Your task to perform on an android device: I want to do meditation for 10 minutes myself so I would like to put a timer for meditation on the Idanim app.
Image 0: 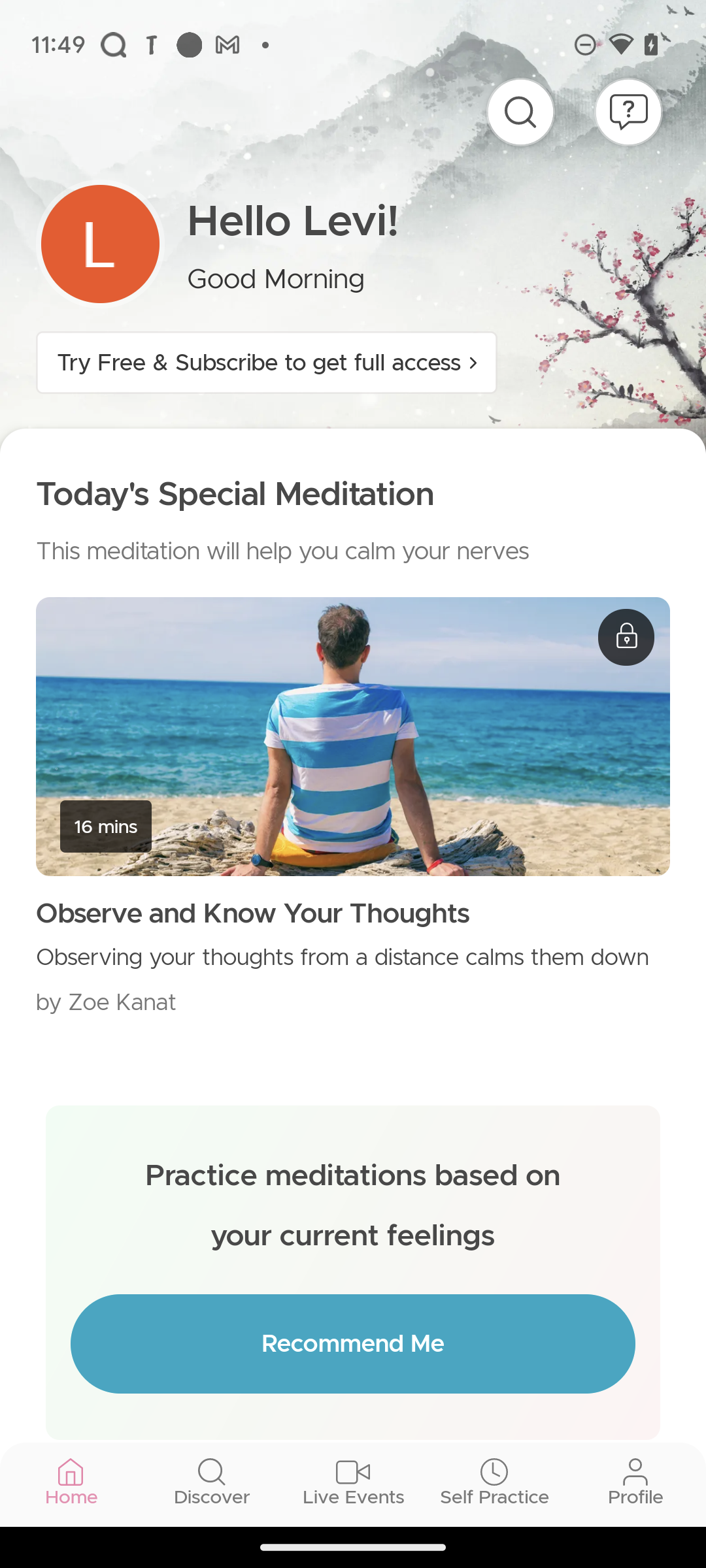
Click on the Self practice option.
Step 0: click (494, 1472)
Image 1: 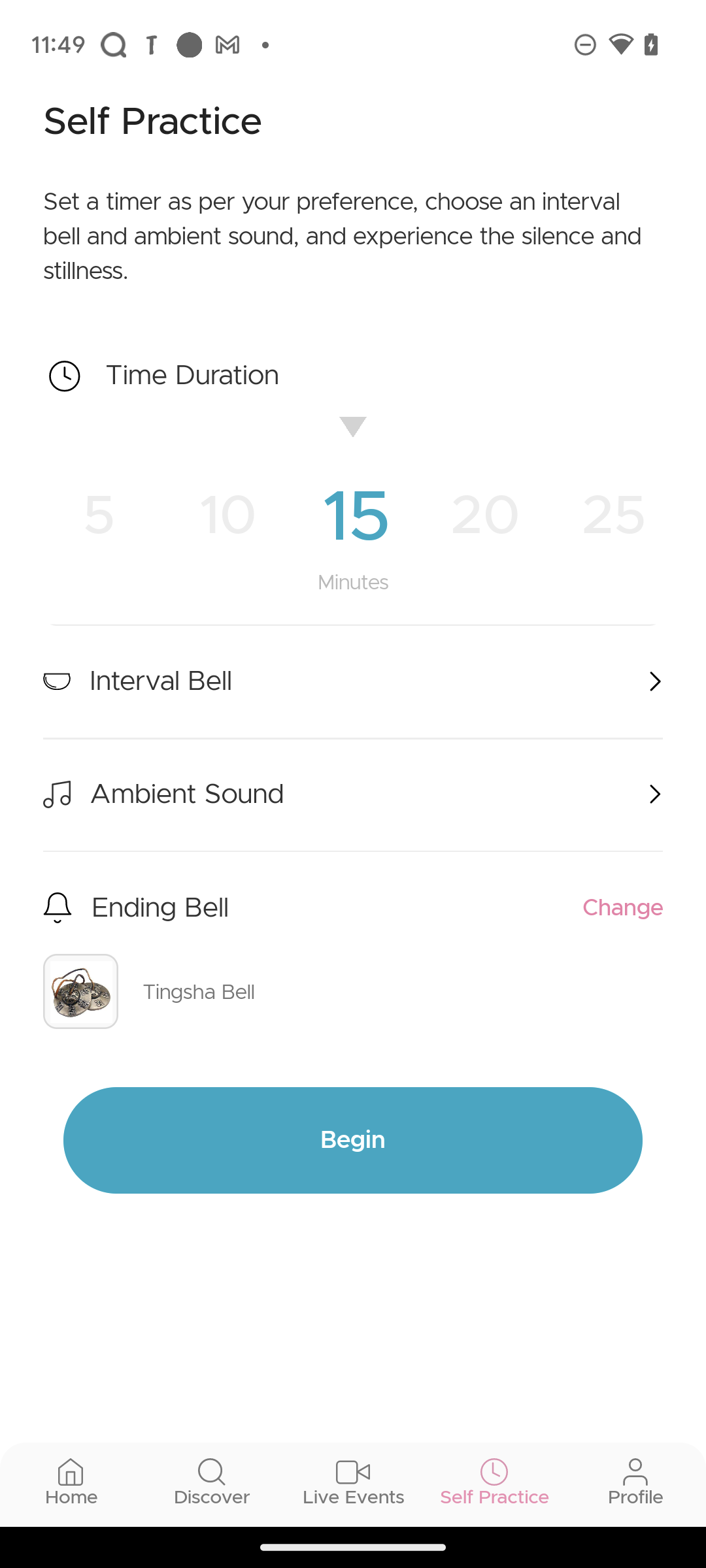
Swipe right on the timer option to bring it to 10.
Step 1: scroll left
Image 2: 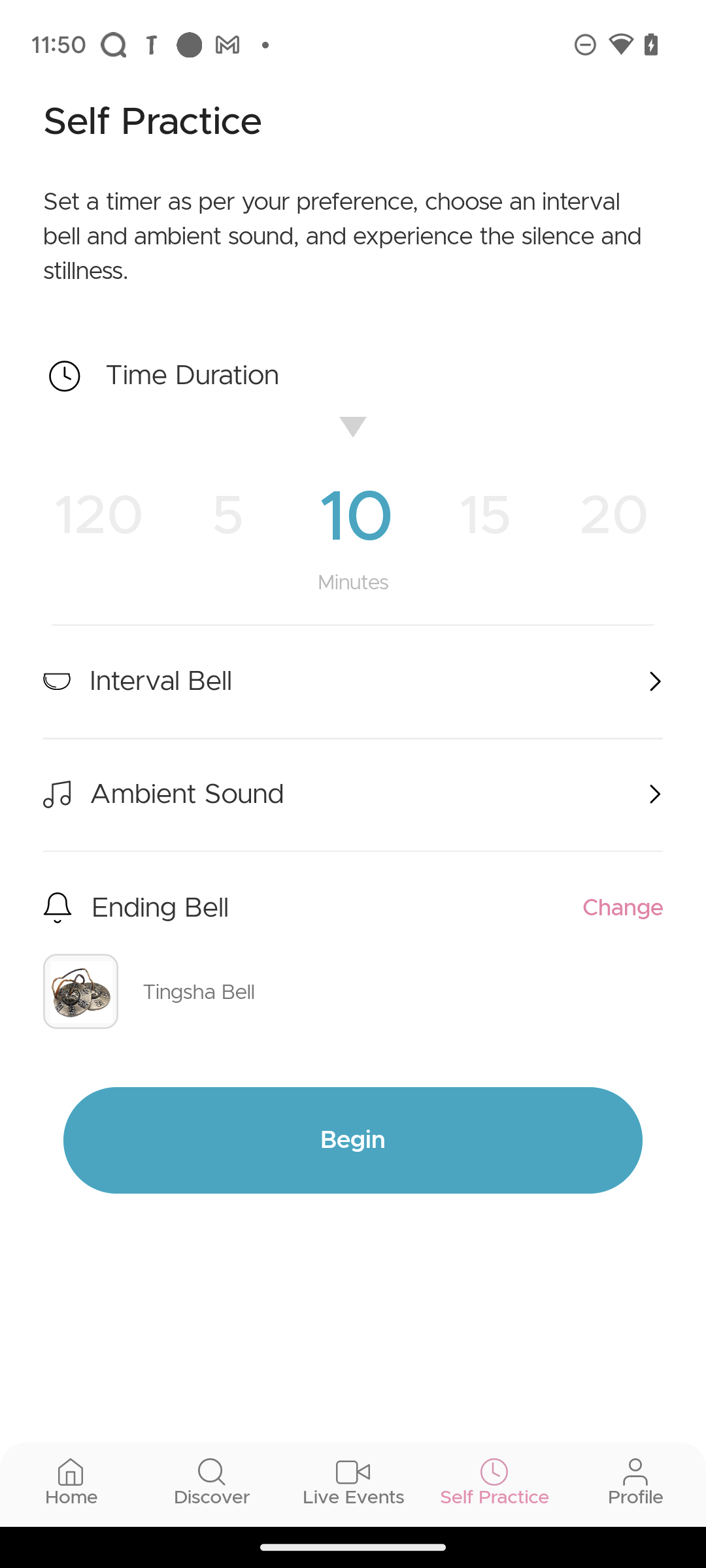
Click on the Begin button.
Step 2: click (352, 1140)
Image 4: 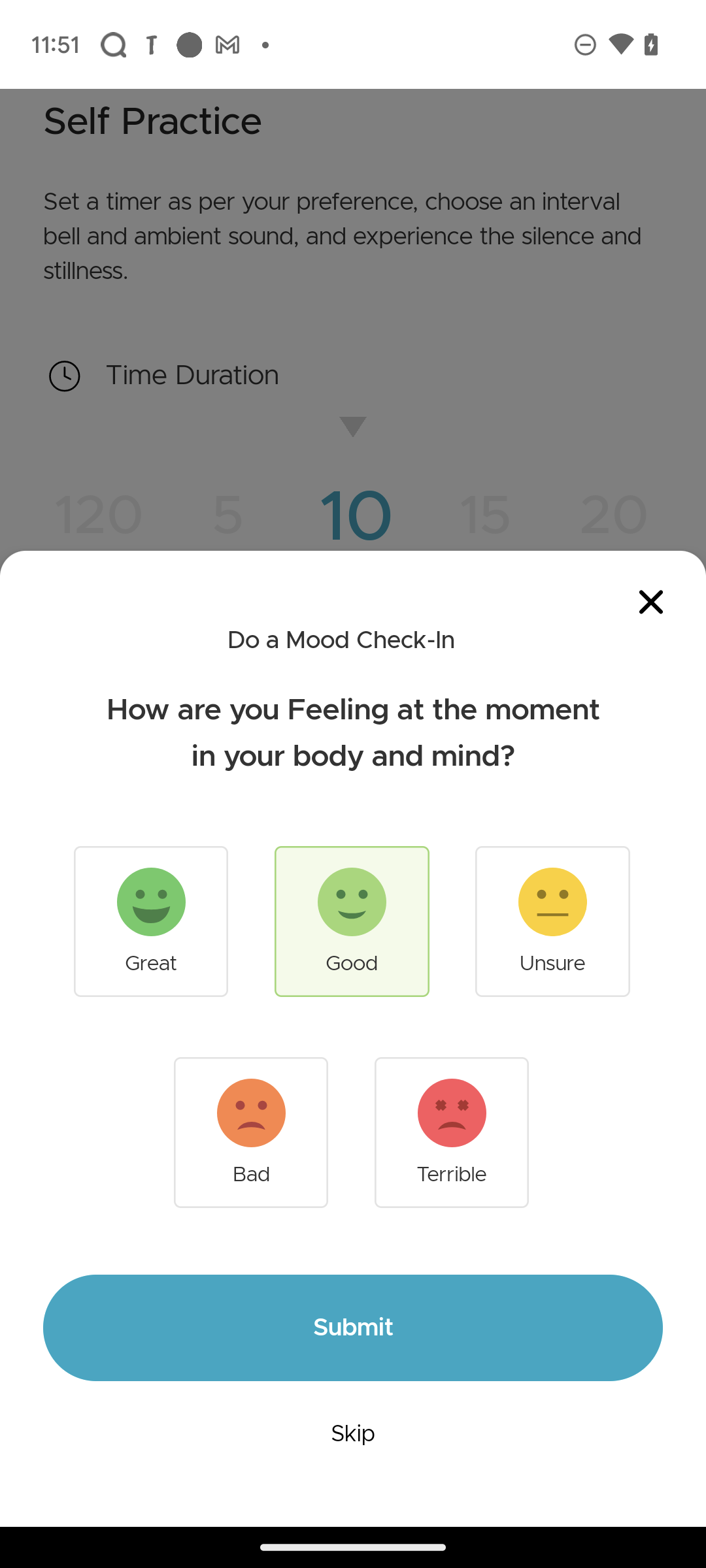
Click on the Submit button.
Step 4: click (353, 1328)